Your task to perform on an android device: I have to travel to new york, so I open the cheapflight app to search for first-class tickets from Italy to New York on October 20th, 2023, and return on October 22nd, 2023.
Image 0: 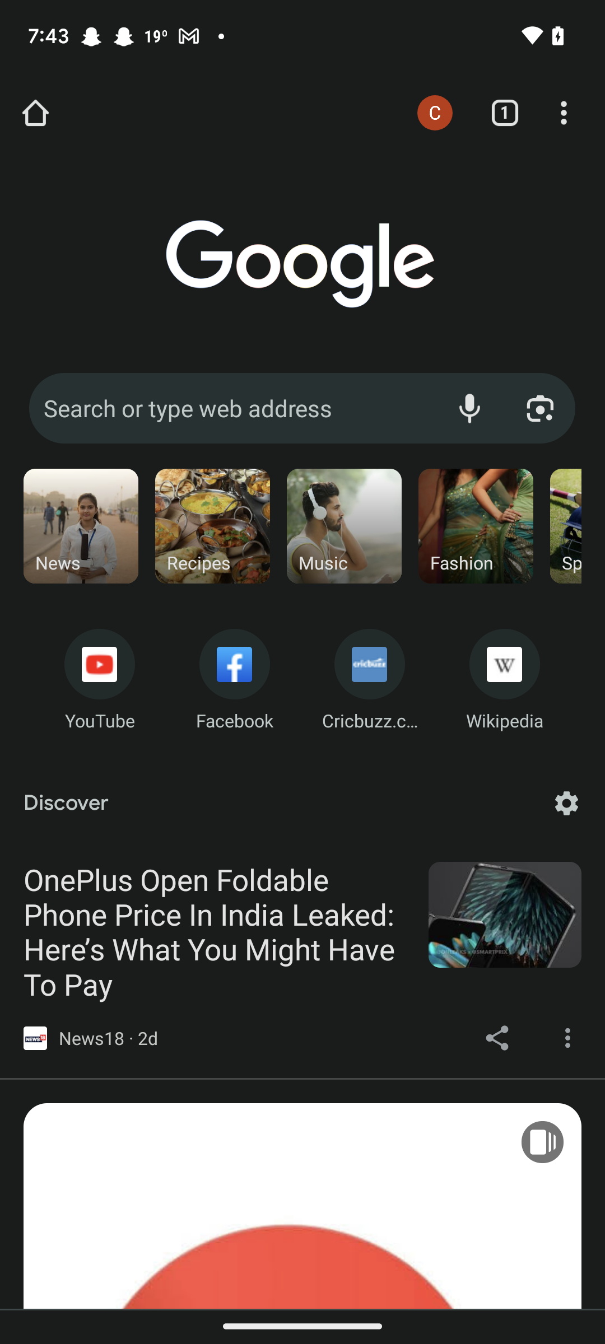
Open the cheapflights app
Step 0: open app "Cheapflights"
Image 1: 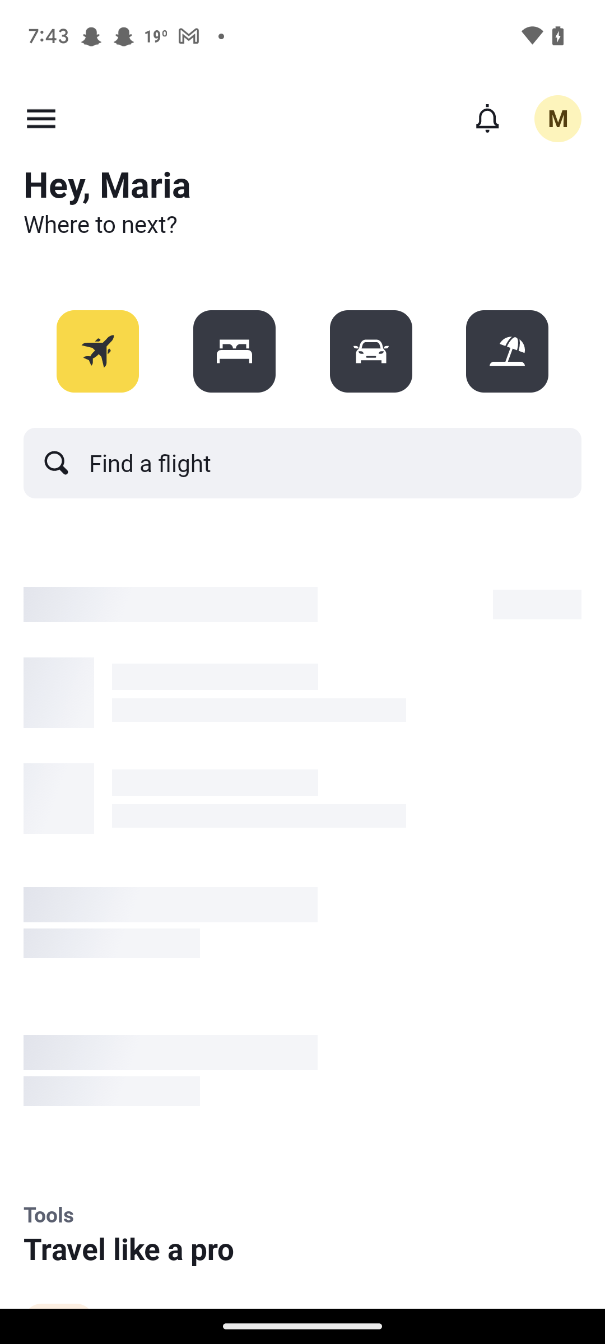
Click on the search bar
Step 1: click (302, 463)
Image 2: 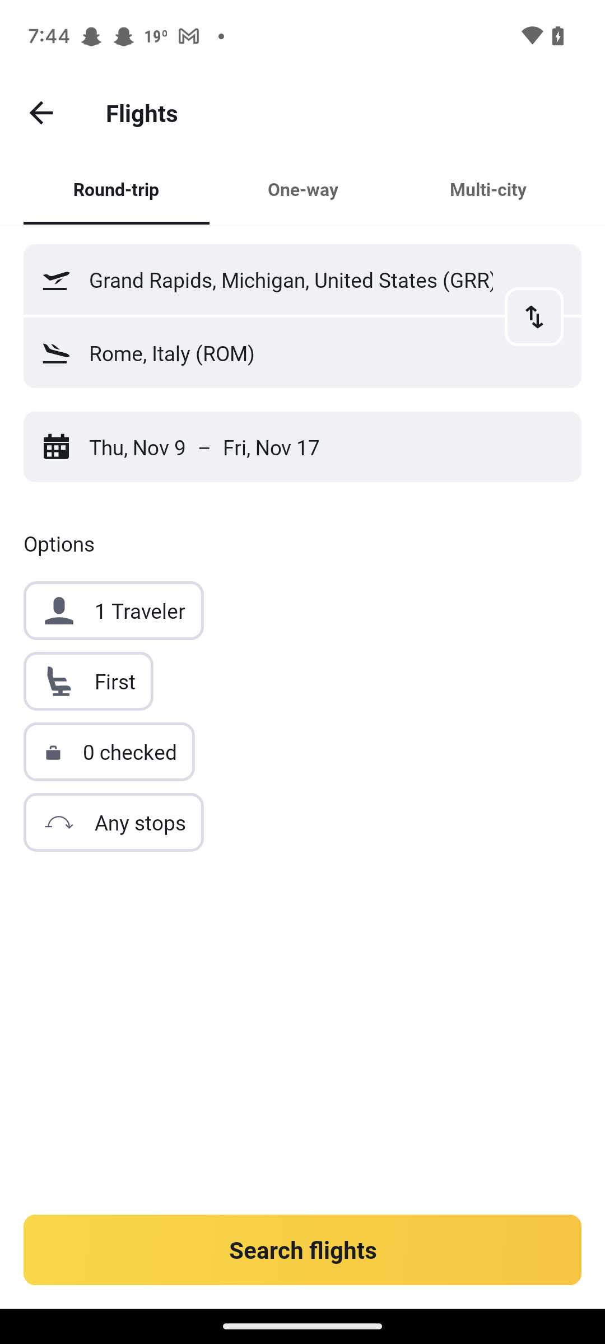
Click on the departure city text box
Step 2: click (326, 279)
Image 3: 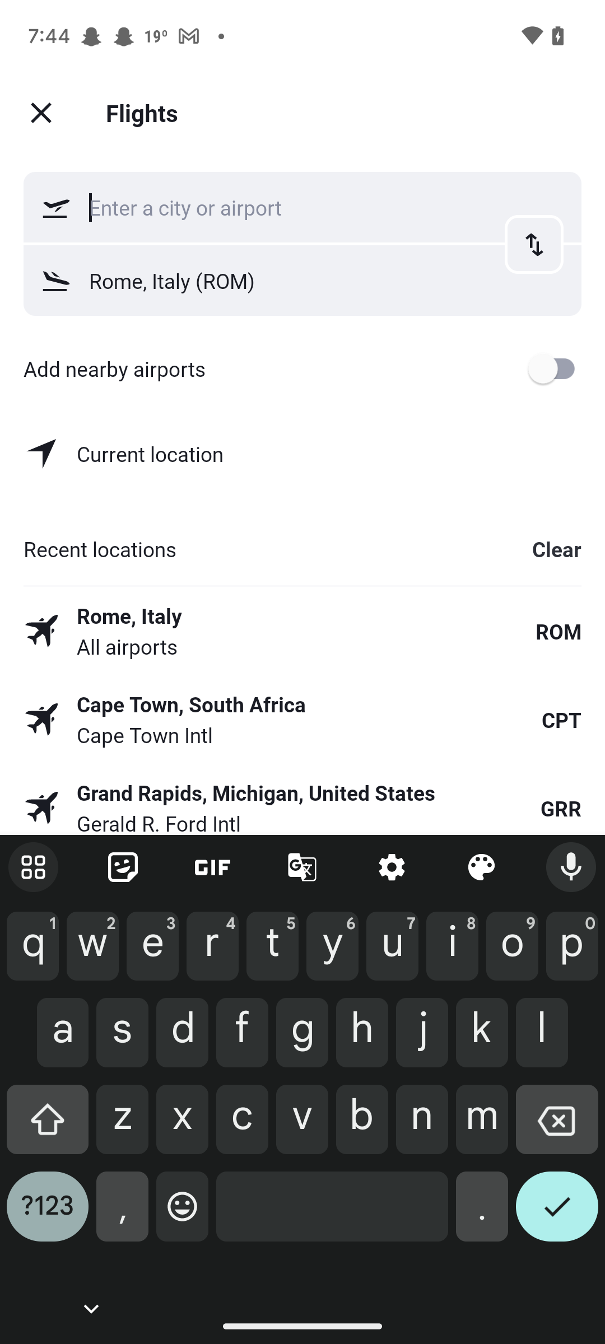
Search for italy
Step 3: type "italy"
Image 4: 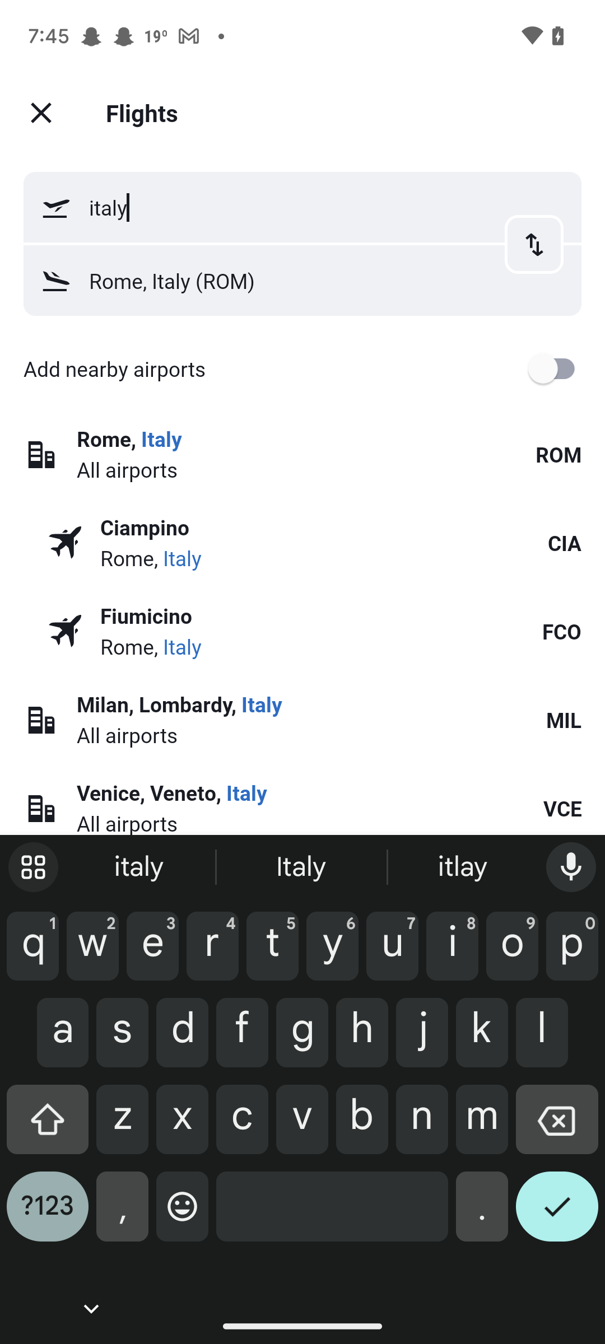
Click on VCE
Step 4: click (562, 808)
Image 5: 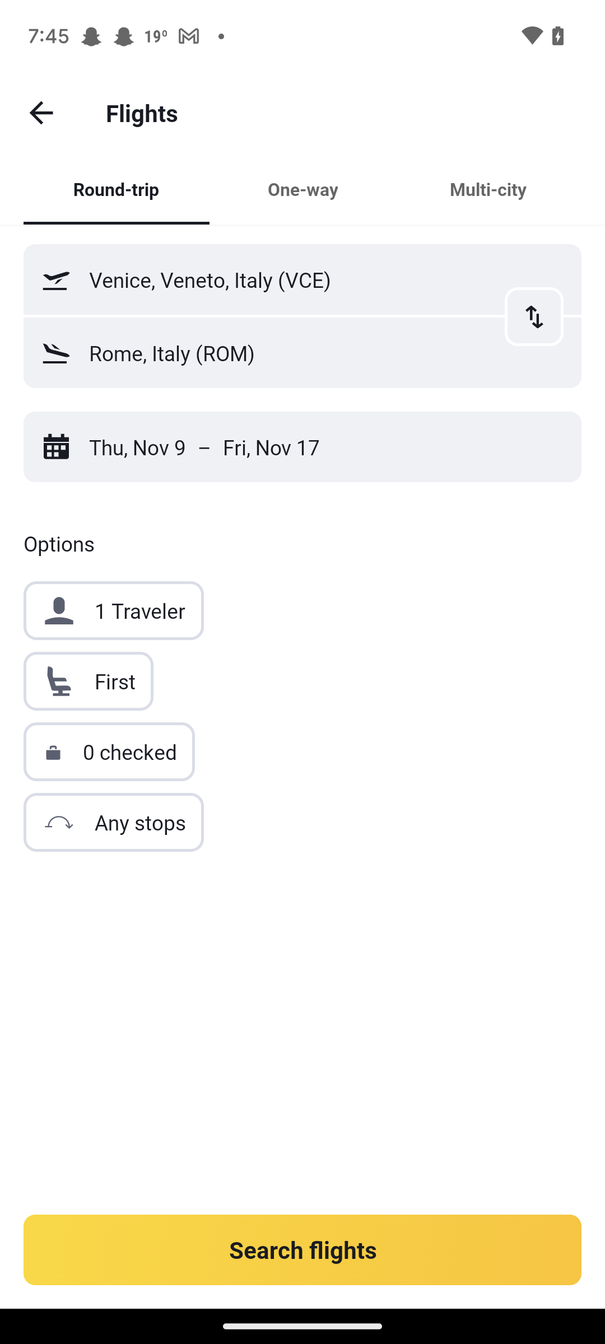
Click on the arrival city text box
Step 5: click (282, 353)
Image 6: 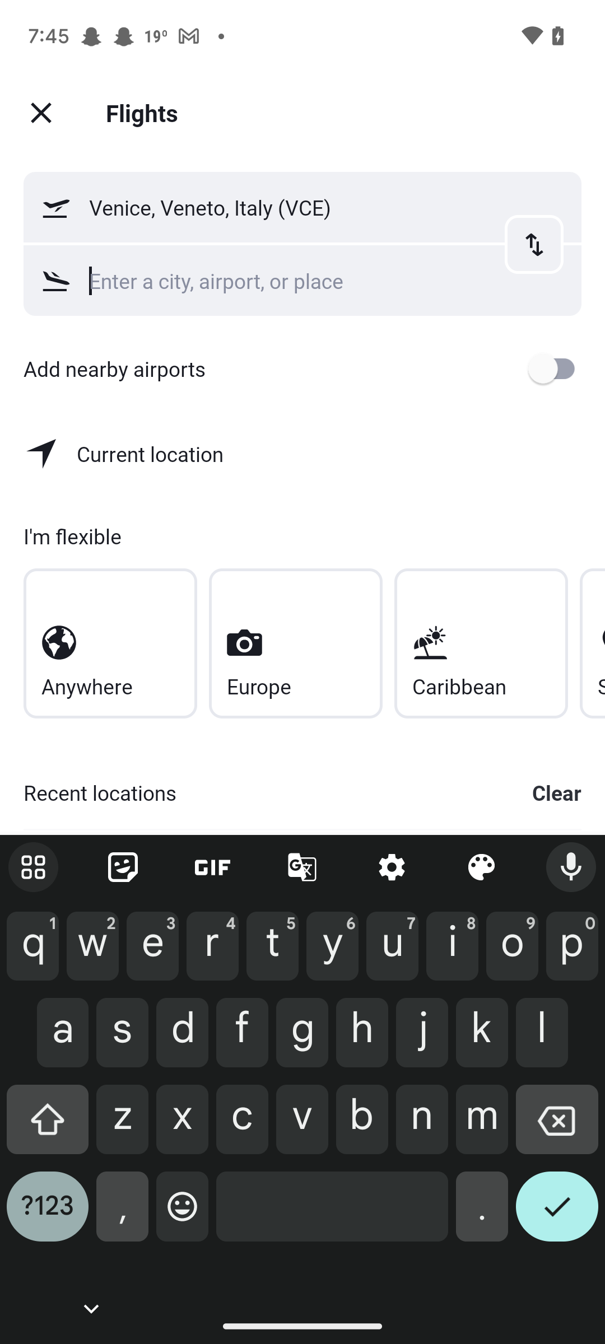
Search for new york
Step 6: type "new york"
Image 8: 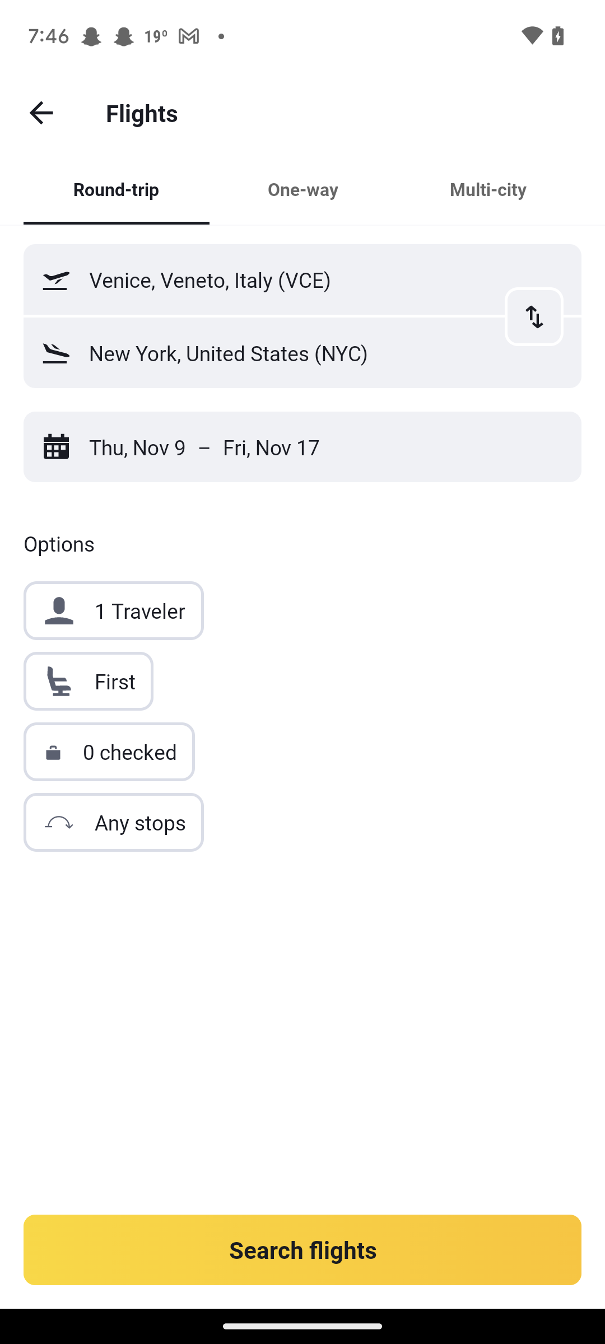
Click on the date section
Step 8: click (272, 447)
Image 9: 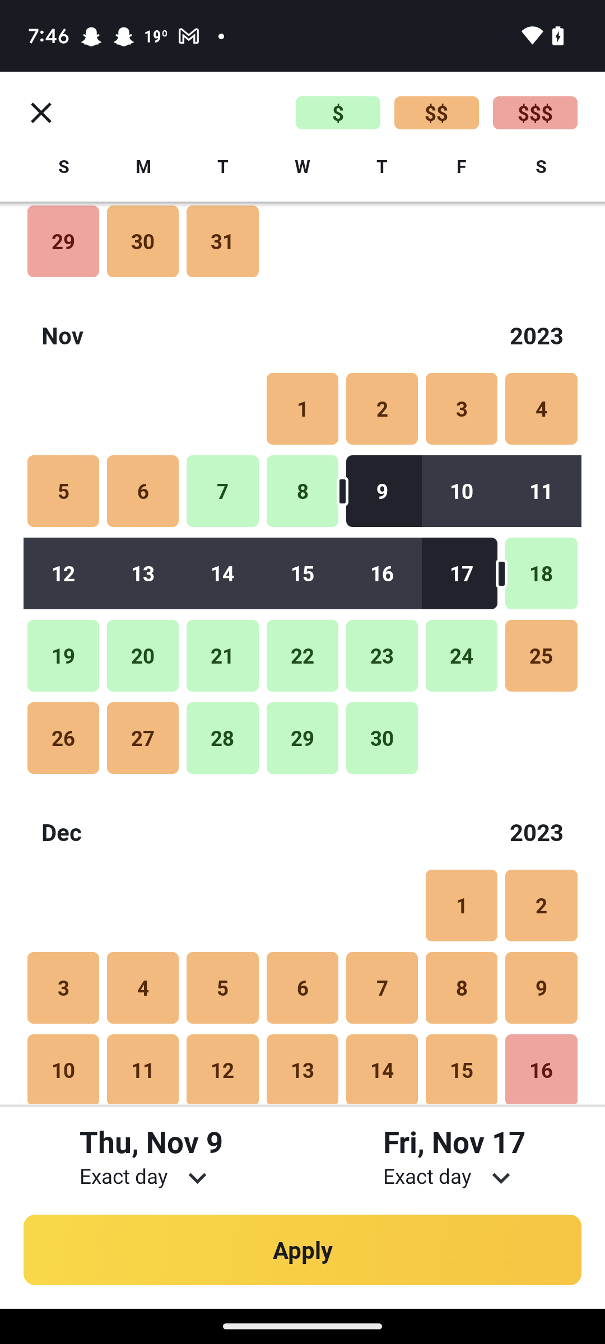
Swipe down to the view october calendar
Step 9: scroll up
Image 10: 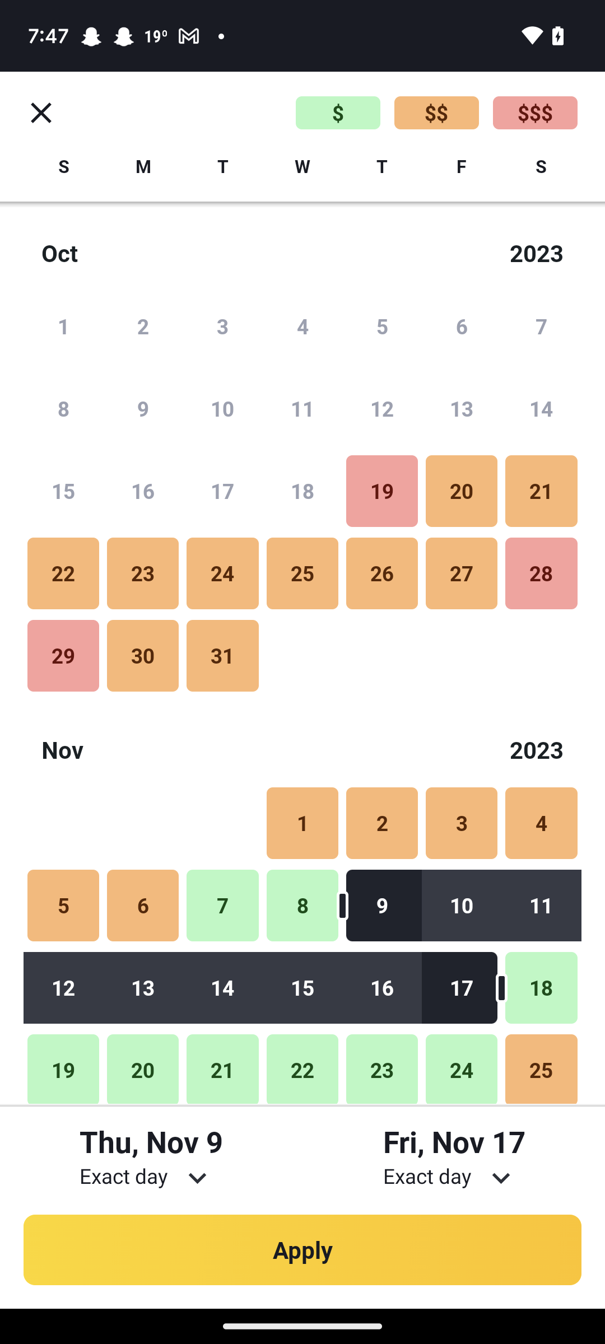
Click on the 20 oct.
Step 10: click (462, 491)
Image 11: 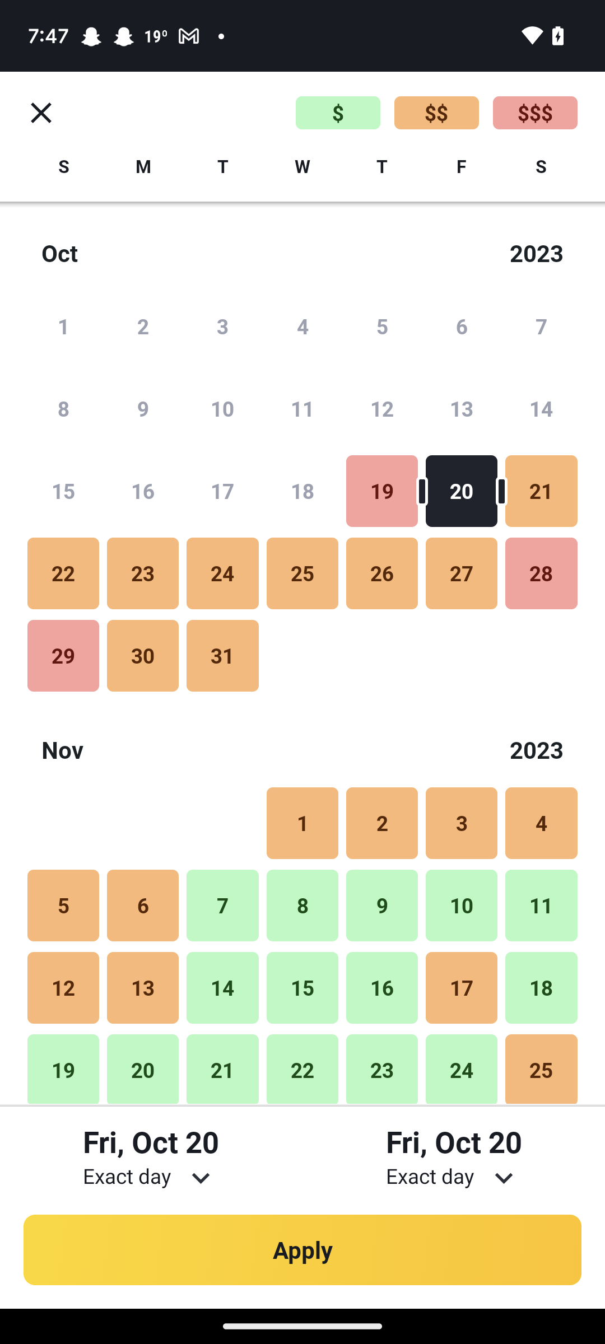
Click on the 22 Oct.
Step 11: click (63, 573)
Image 12: 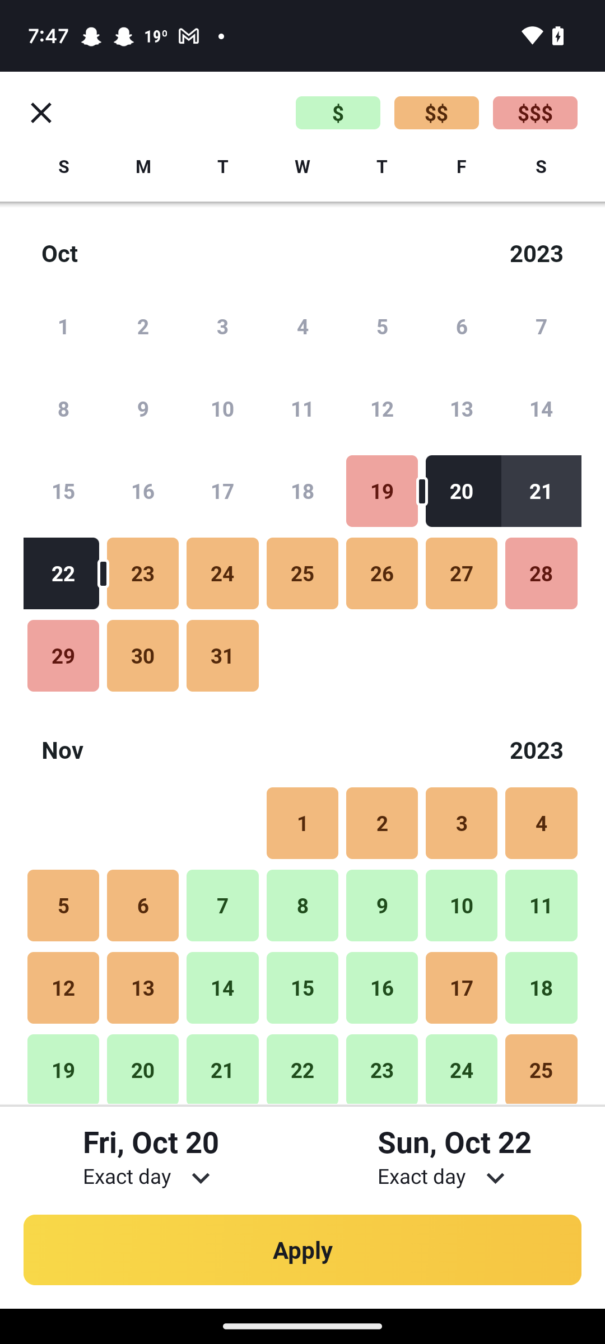
Click on the apply button
Step 12: click (302, 1250)
Image 13: 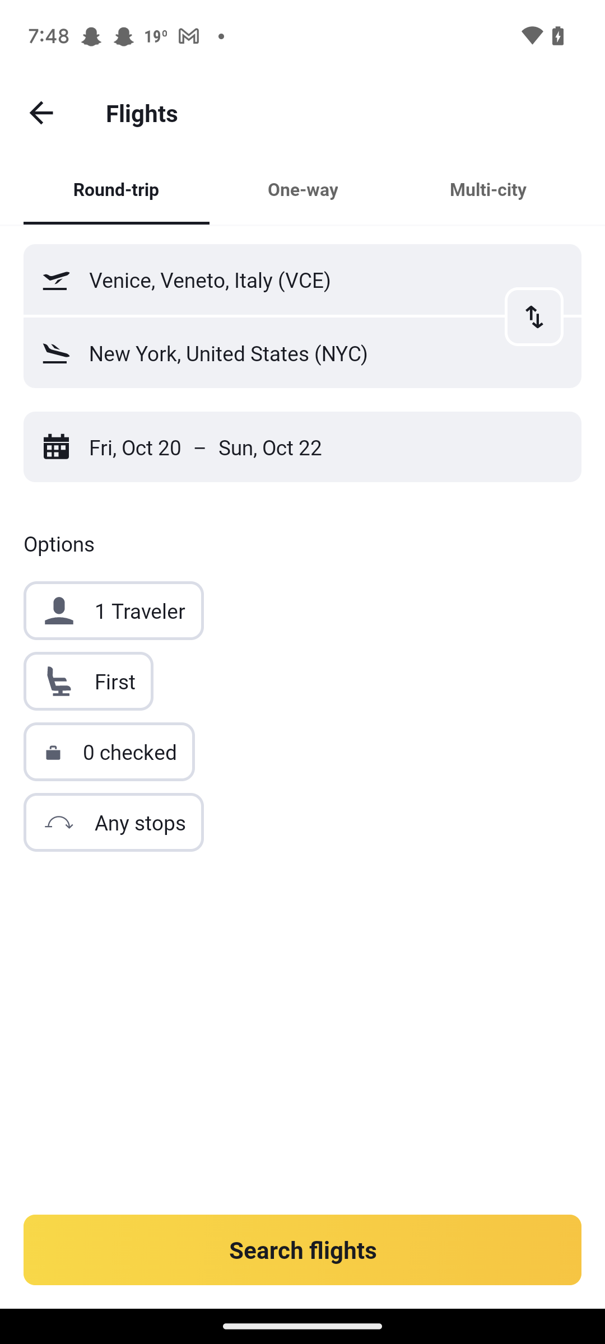
Click on the search flights button
Step 13: click (302, 1250)
Image 14: 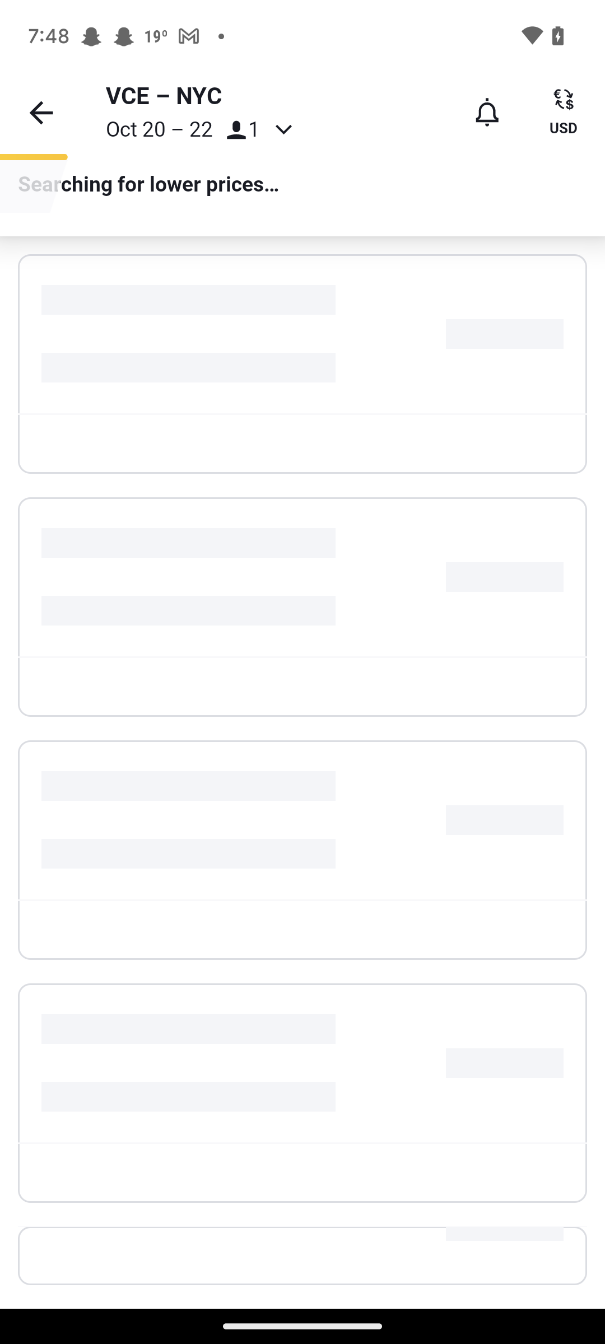
Click on the search flights button
Step 14: wait